Your task to perform on an android device: I was at home alone and bored, so I decided to listen to some Martin Garrix music on the Vimeo app
Image 0: 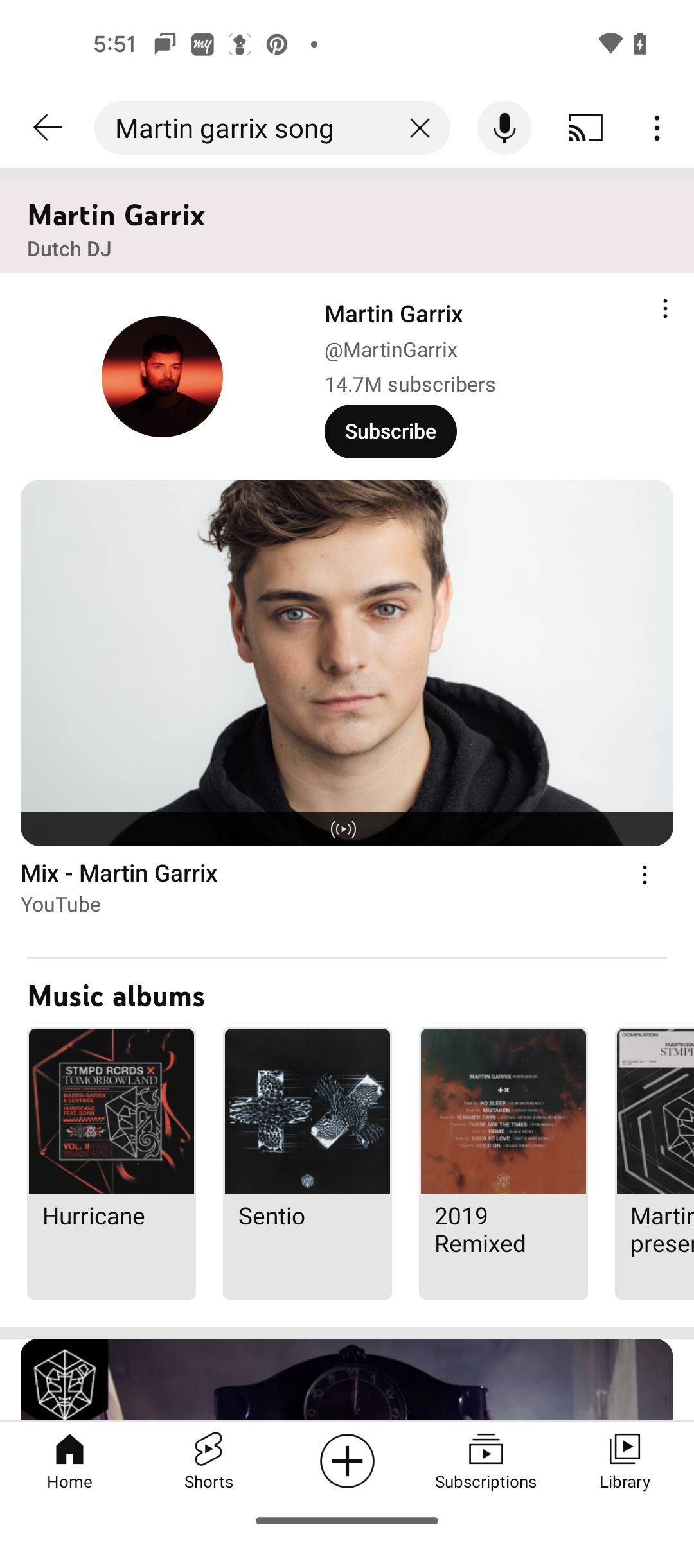
Open the Vimeo app
Step 0: open app "Vimeo"
Image 1: 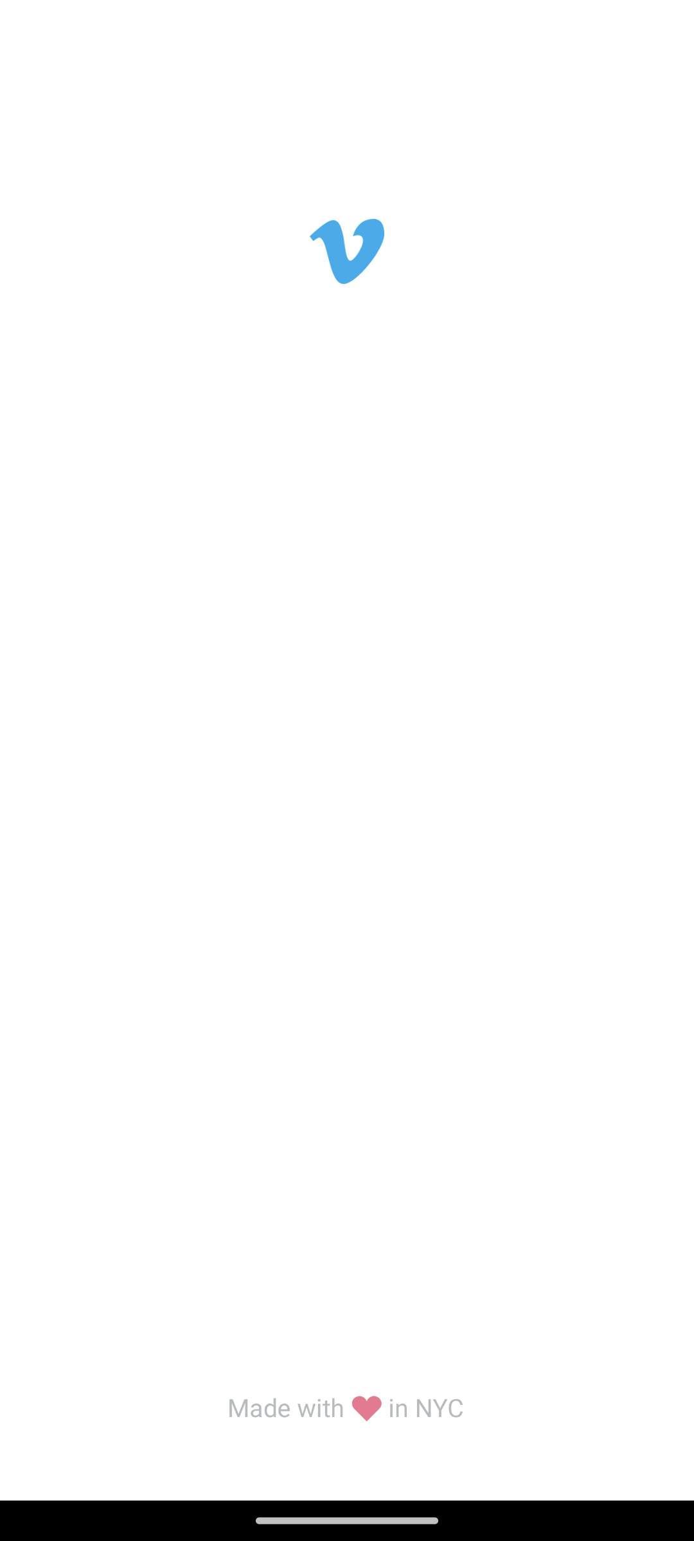
Open the Vimeo app
Step 1: wait
Image 2: 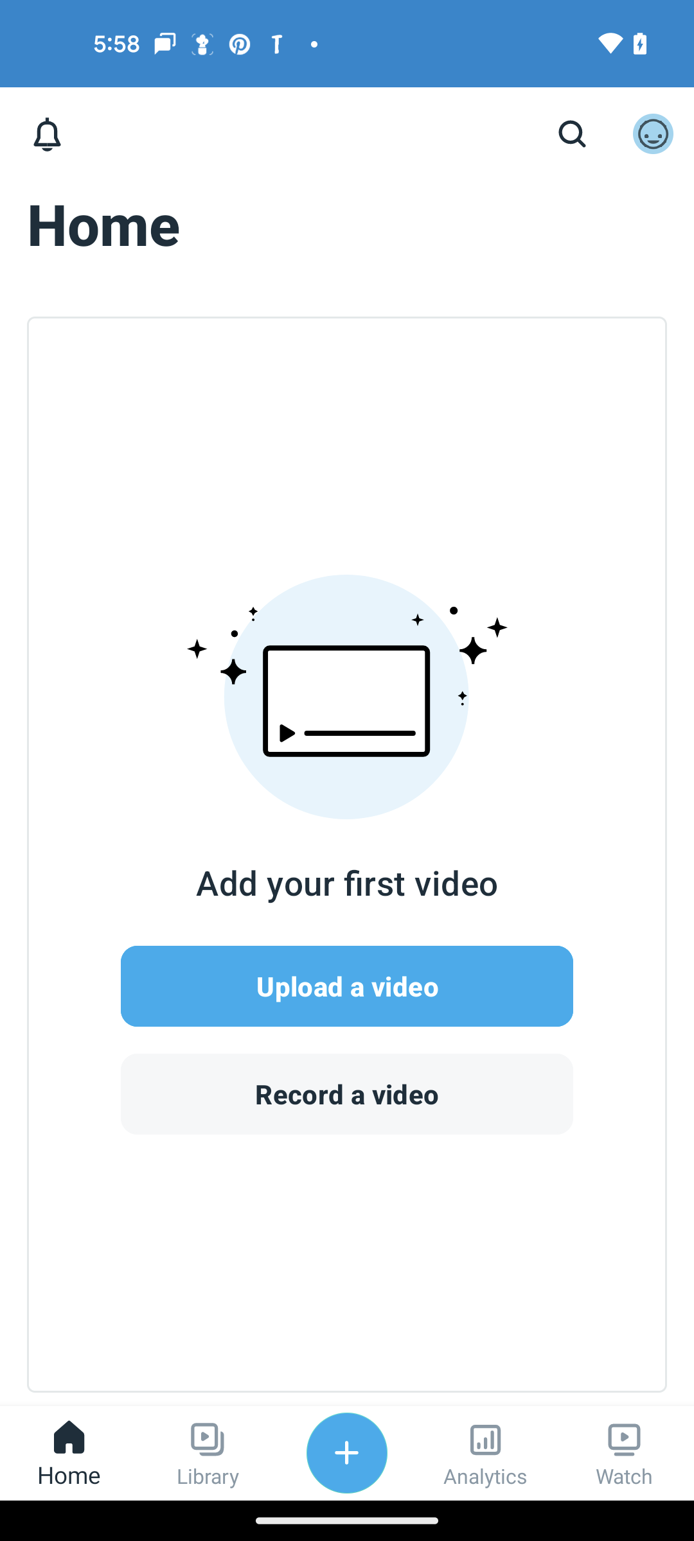
click on the watch tab
Step 2: click (625, 1453)
Image 3: 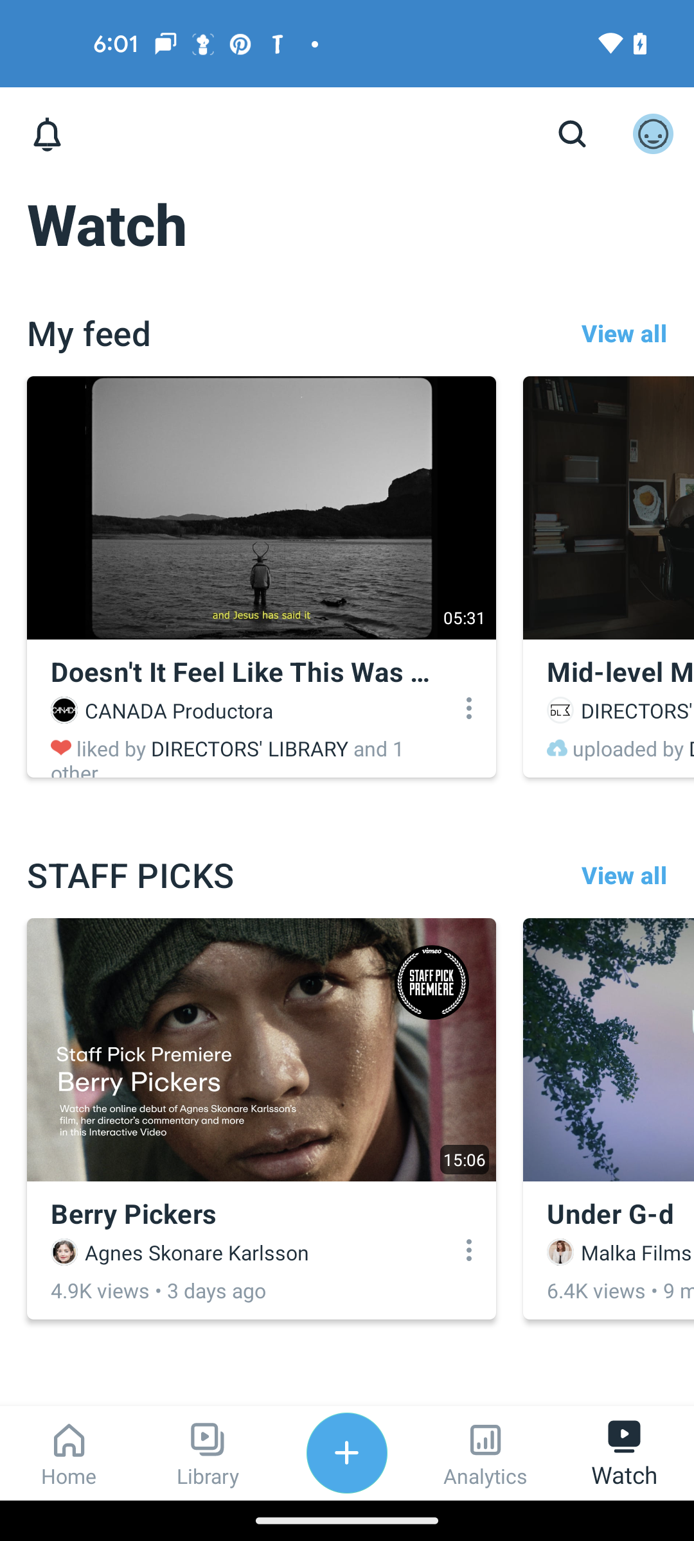
click on the search icon
Step 3: click (572, 134)
Image 4: 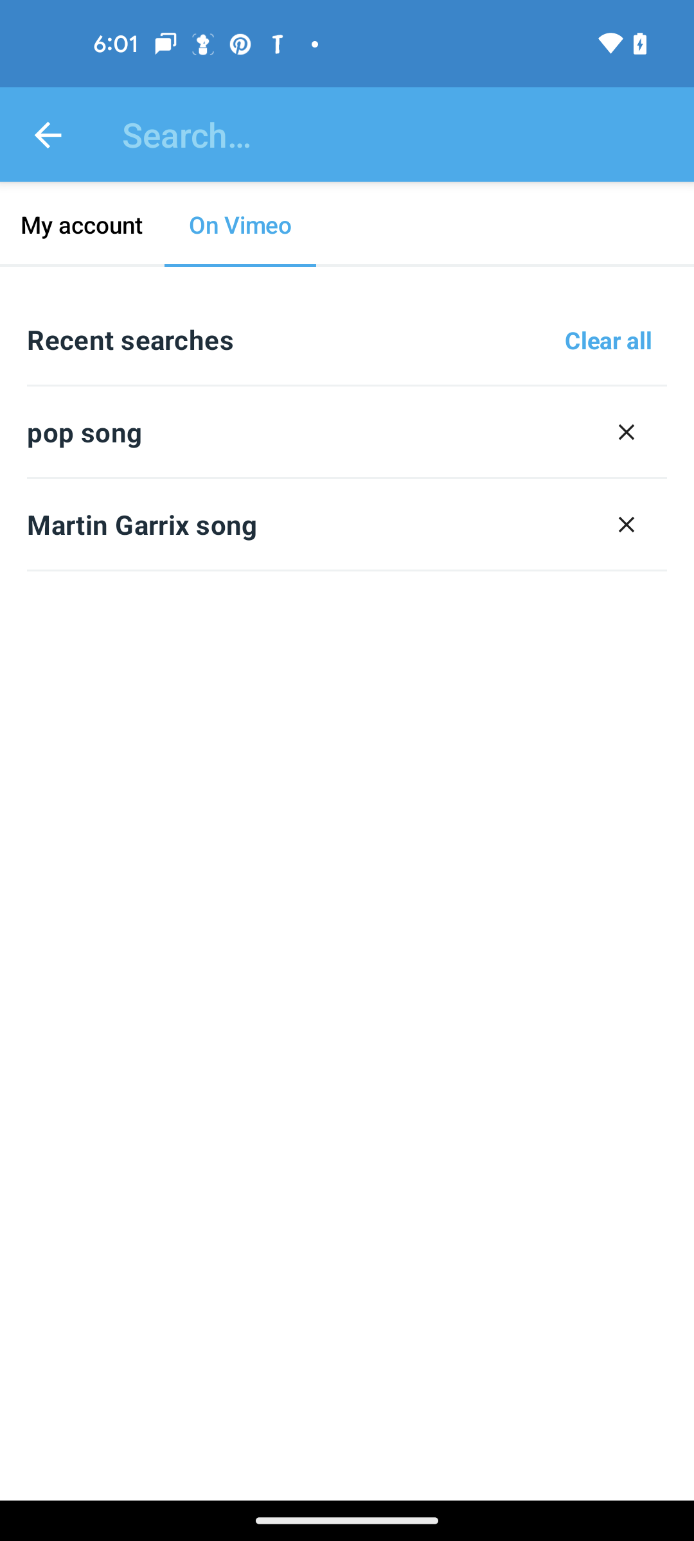
click on the search bar
Step 4: click (404, 134)
Image 5: 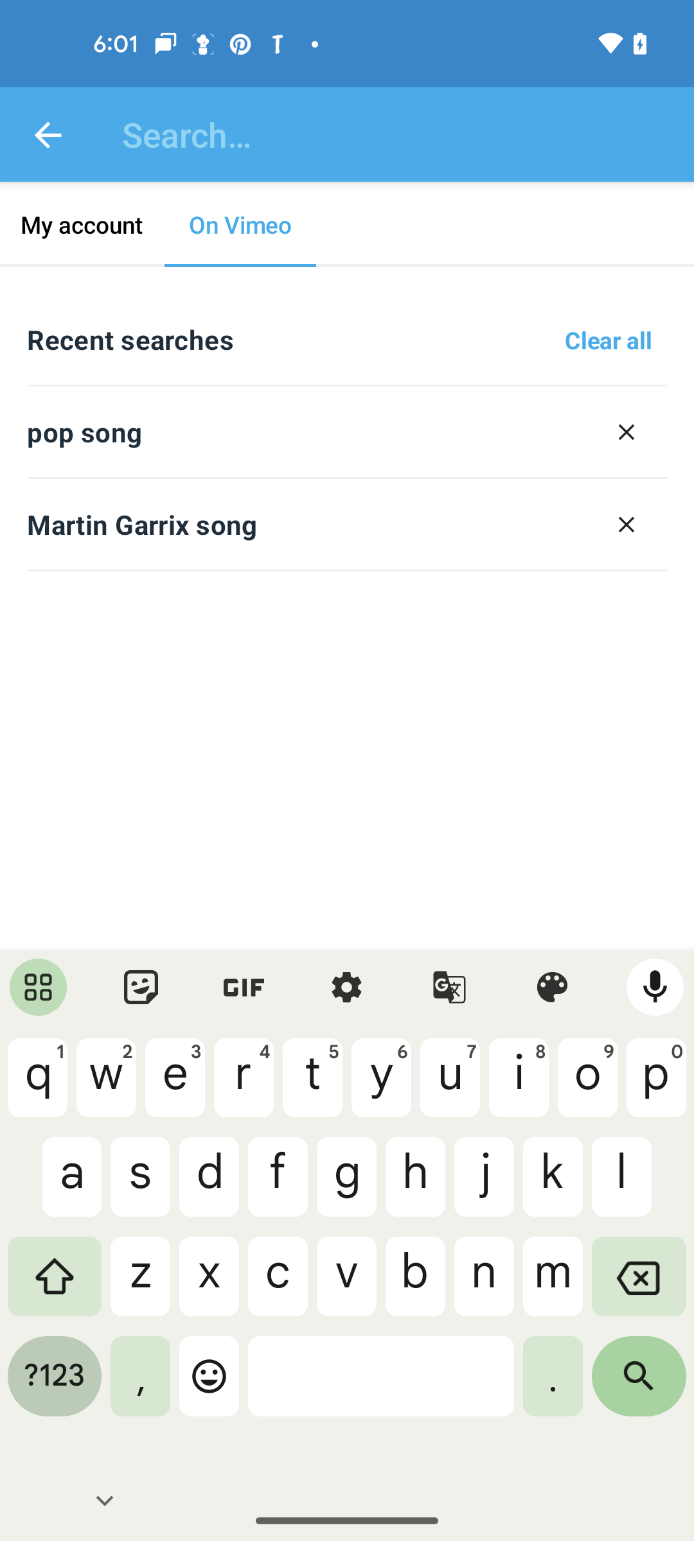
search for martin garrix music
Step 5: type "martin garrix music"
Image 6: 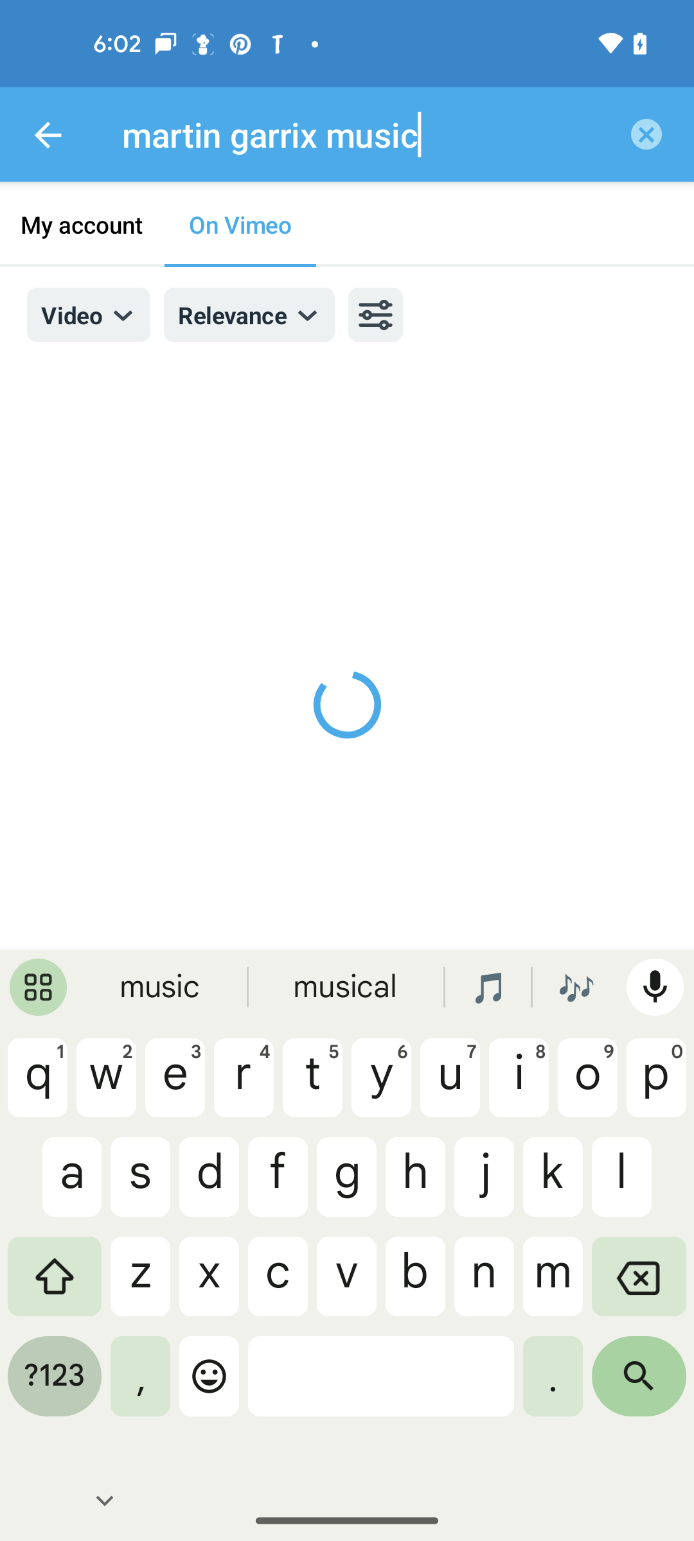
search for martin garrix music
Step 6: wait
Image 7: 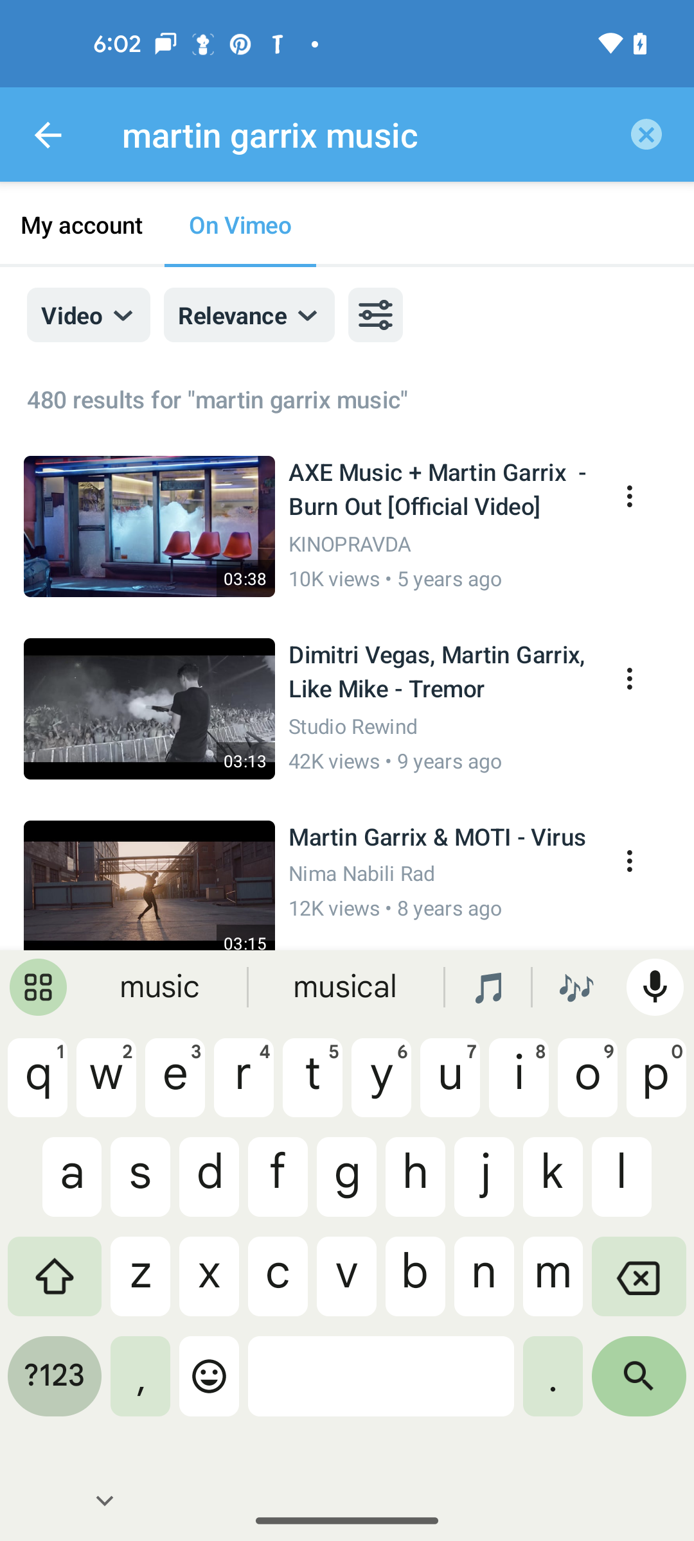
click on the search icon
Step 7: click (639, 1386)